Your task to perform on an android device: I want to schedule the delivery of this "Matchspel" ergonomic chair.
Image 0: 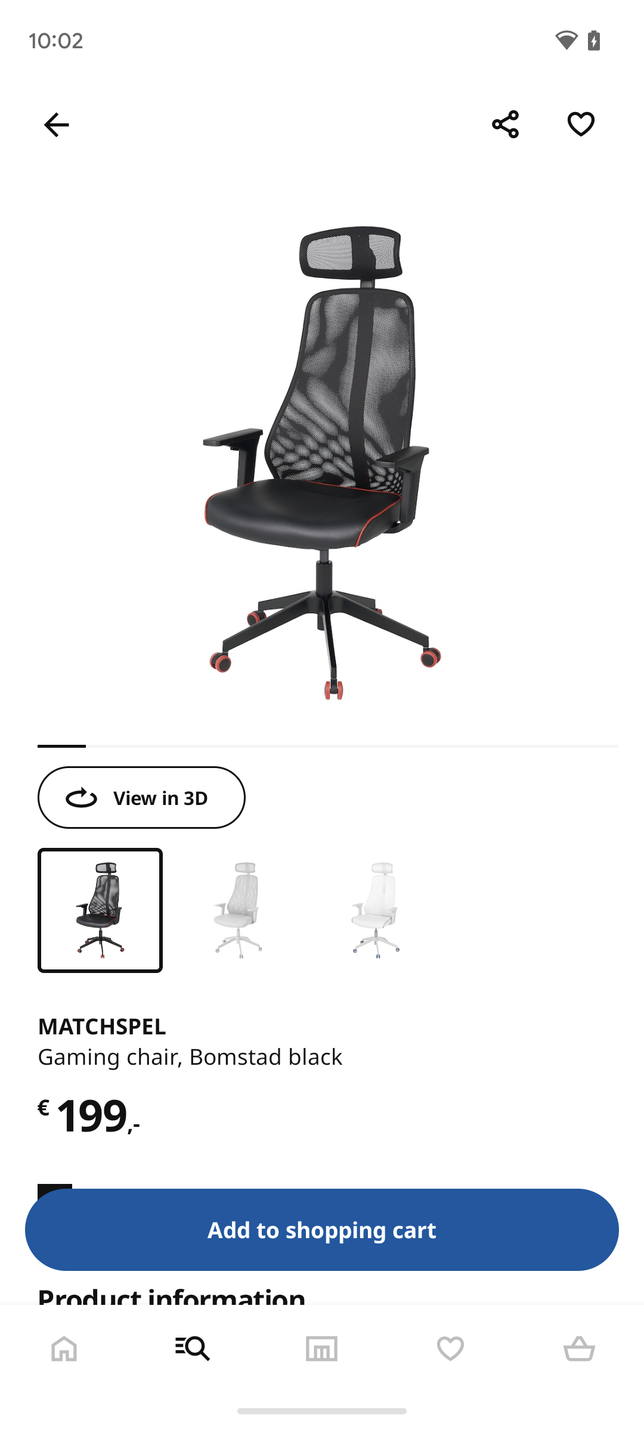
Click on Add to shopping cart.
Step 0: click (322, 1229)
Image 1: 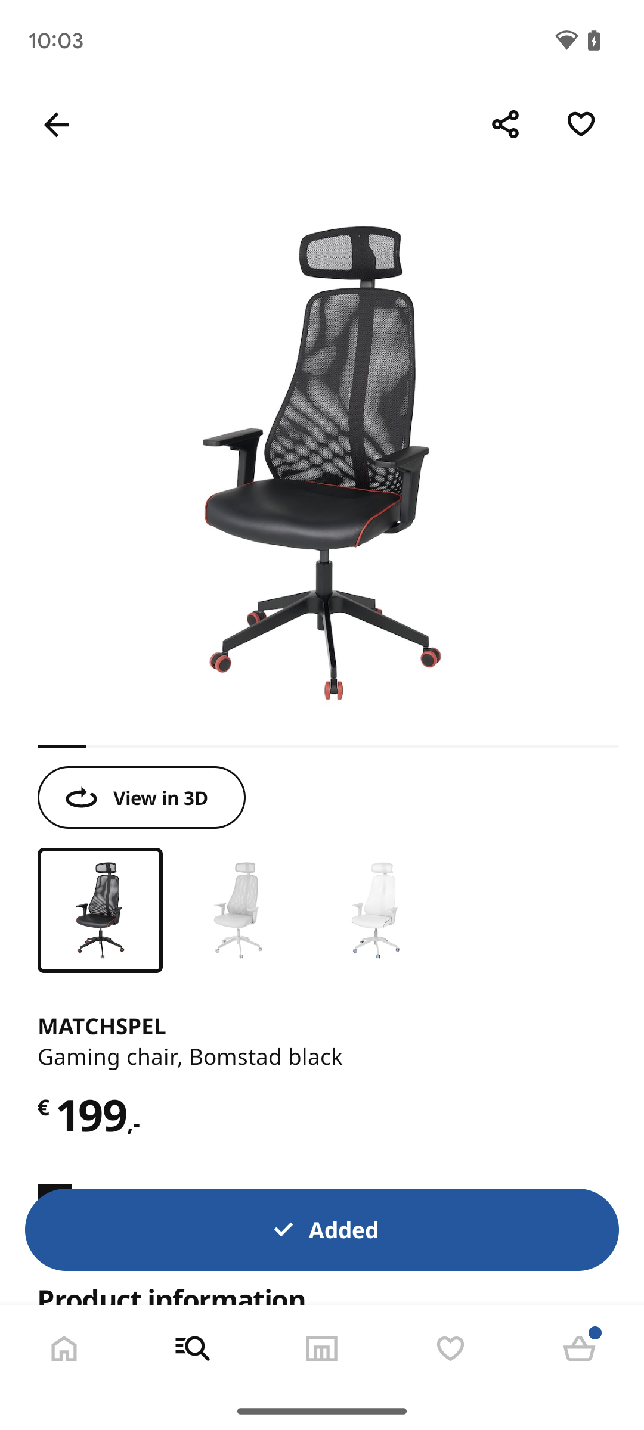
Click on the cart icon on the bottom right side of the screen.
Step 1: click (580, 1348)
Image 2: 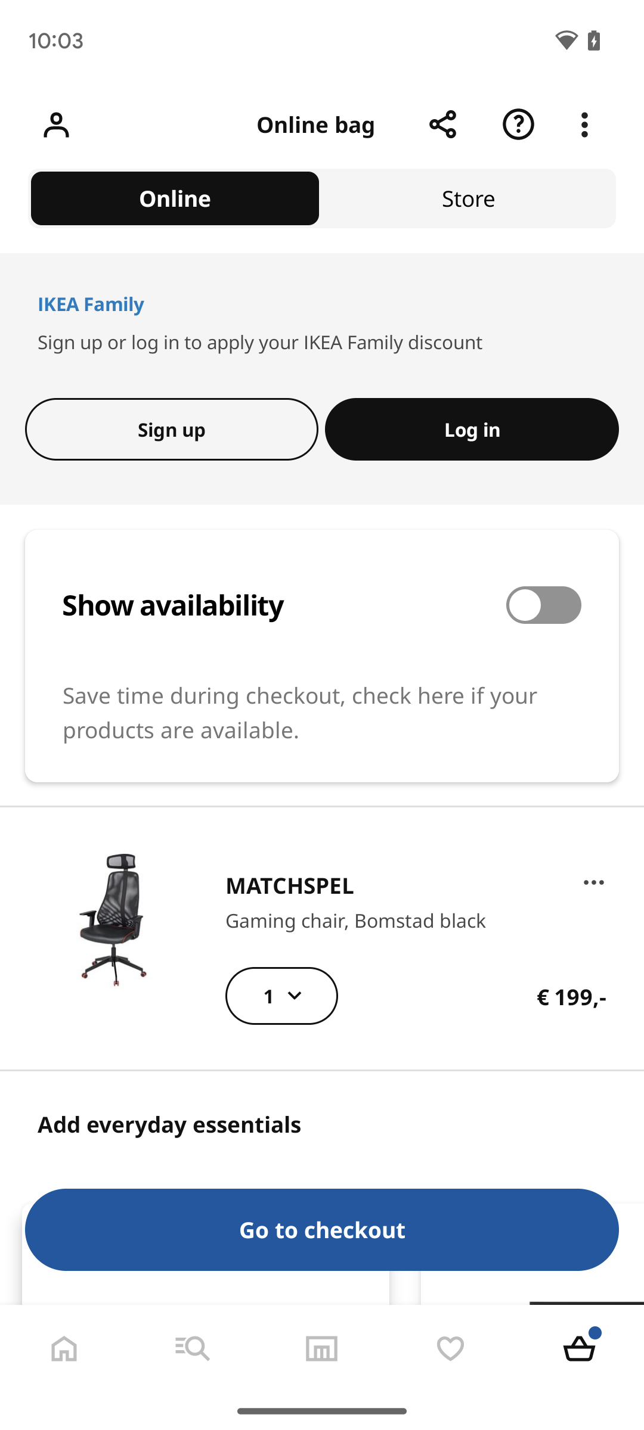
Click on Go to checkout button.
Step 2: click (322, 1229)
Image 3: 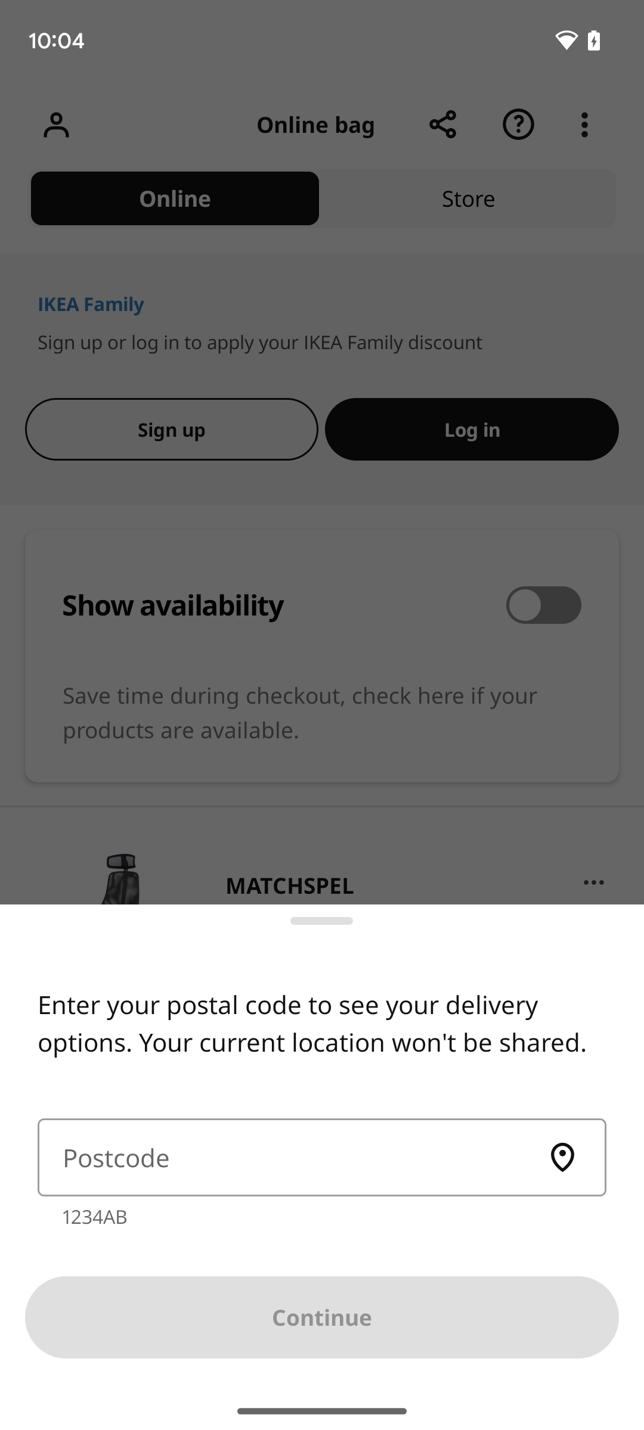
Click on the Postcode text box option.
Step 3: click (321, 1157)
Image 4: 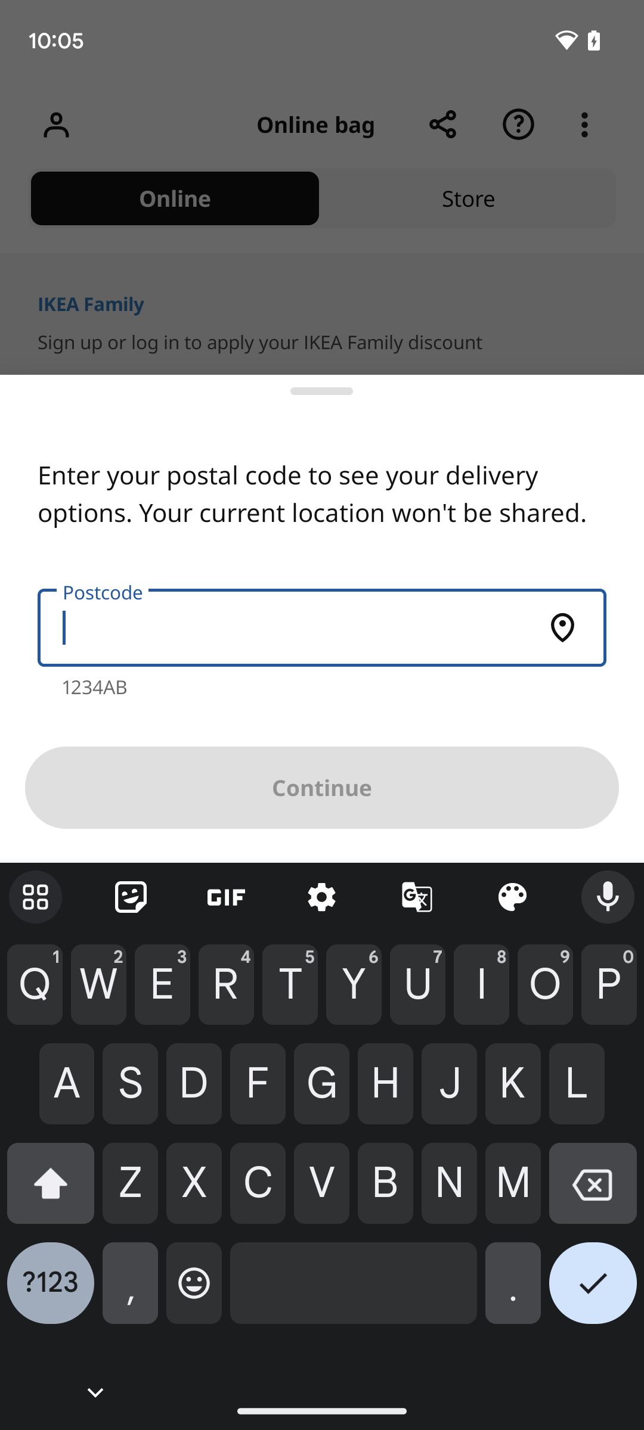
Enter 2801 WG in the Postcode text box option.
Step 4: type "2801 WG"
Image 5: 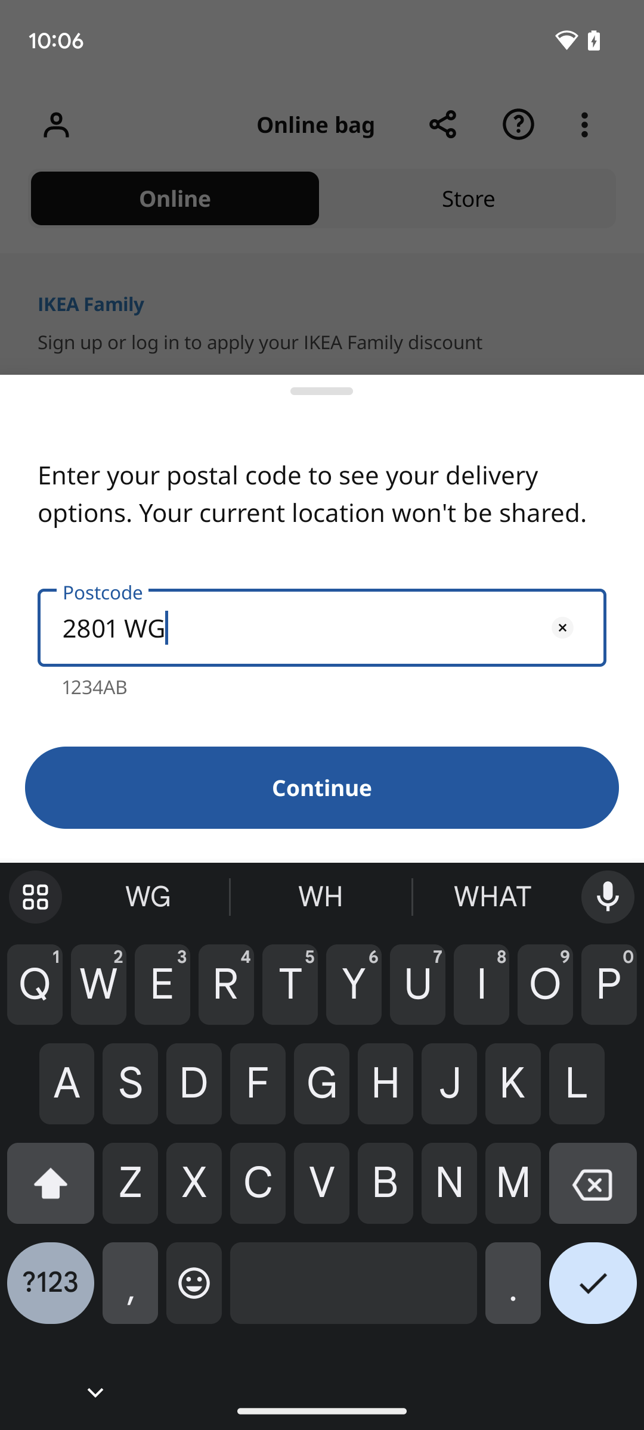
Click on Continue button.
Step 5: click (322, 787)
Image 6: 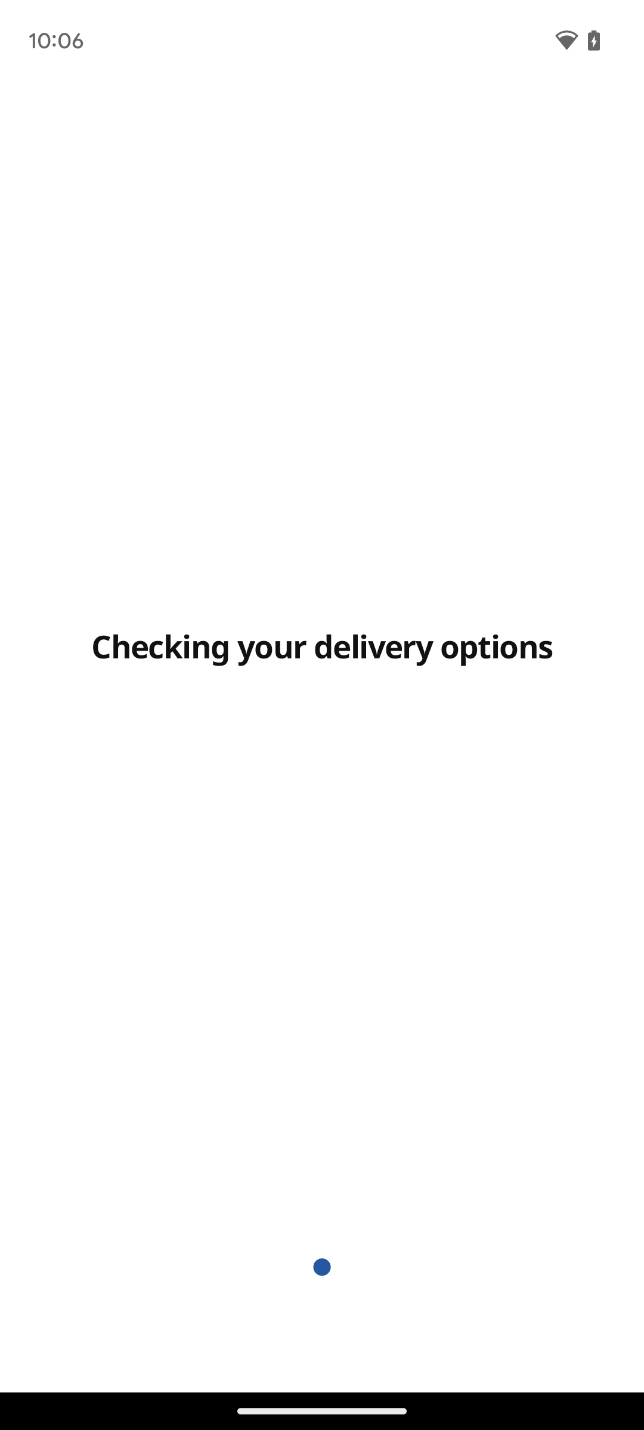
Click on Continue button.
Step 6: wait
Image 7: 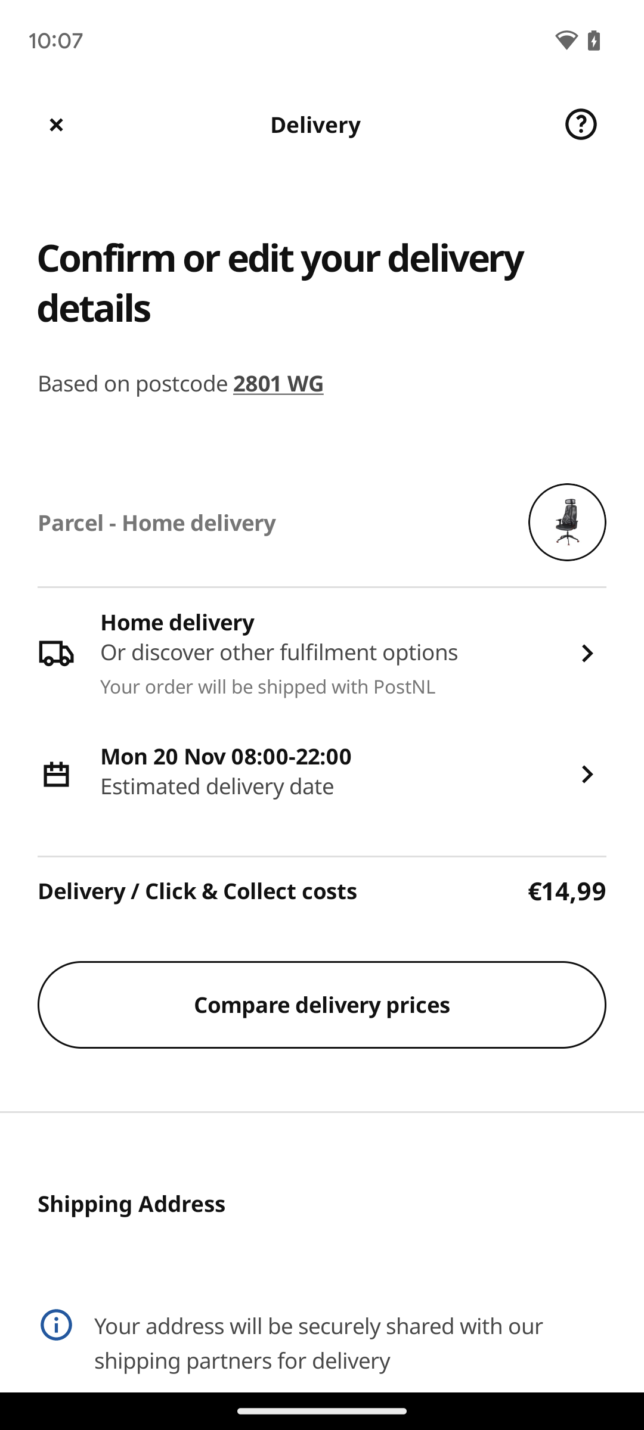
Click on the delivery date and time selection option.
Step 7: click (216, 786)
Image 8: 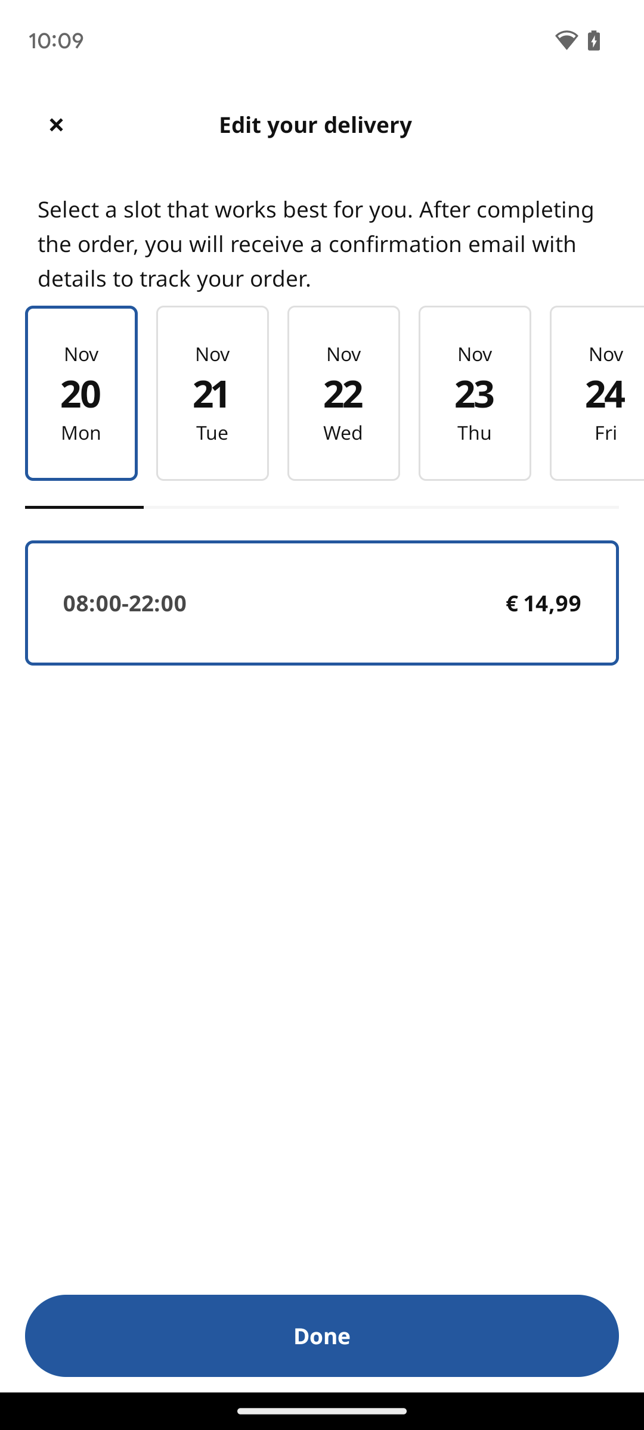
Click on the Nov 21 option.
Step 8: click (212, 393)
Image 9: 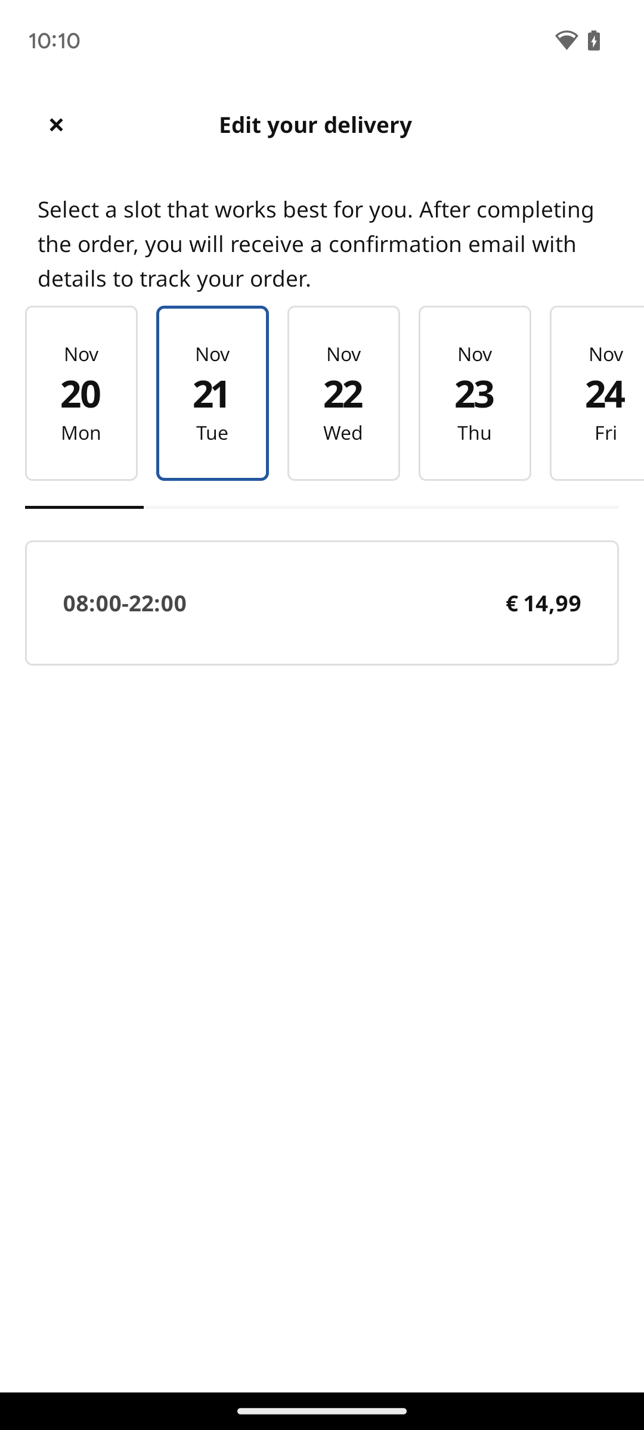
Click on the time option.
Step 9: click (284, 602)
Image 10: 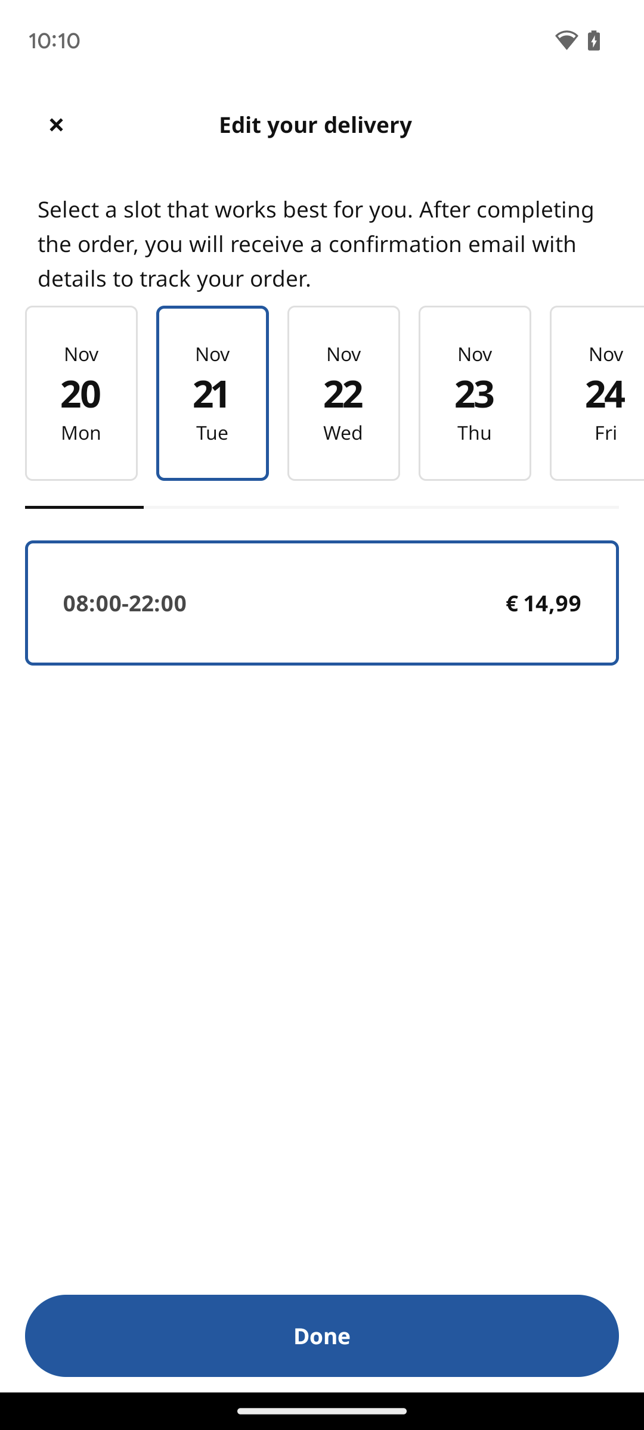
Click on the Done button.
Step 10: click (322, 1335)
Image 11: 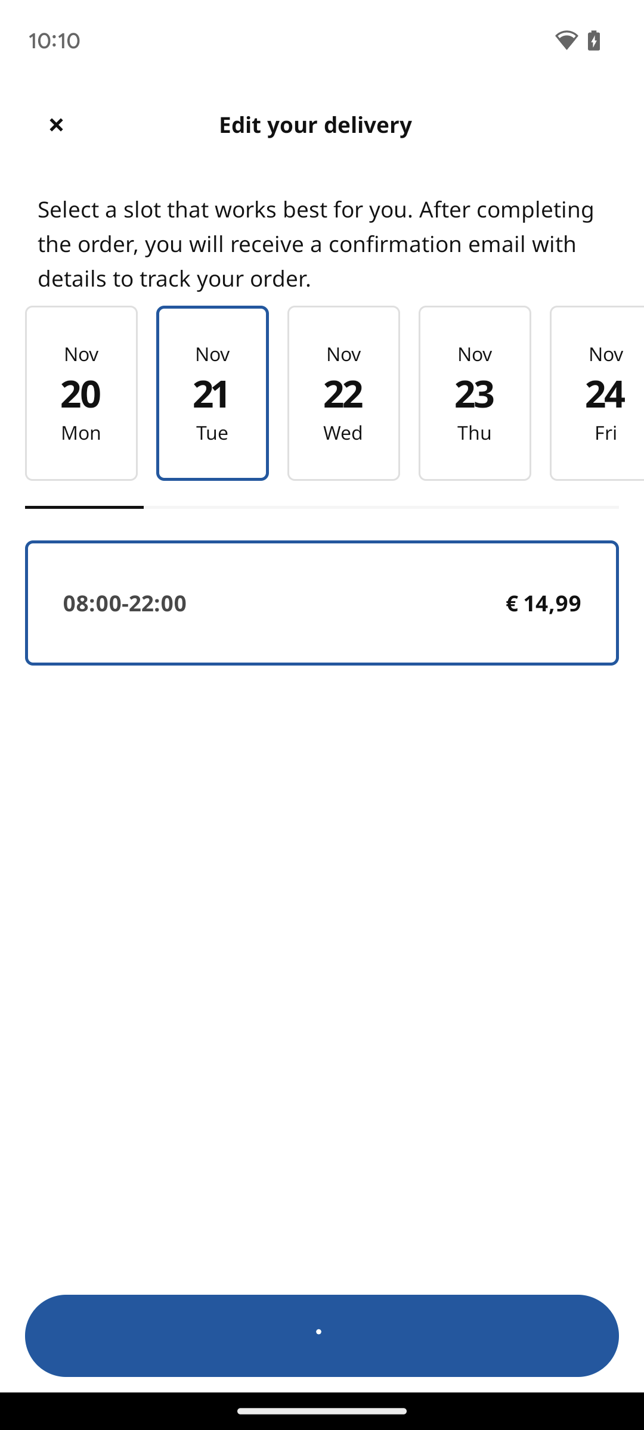
Click on the Done button.
Step 11: wait